Your task to perform on an android device: I want to search for a push car for my son.
Image 0: 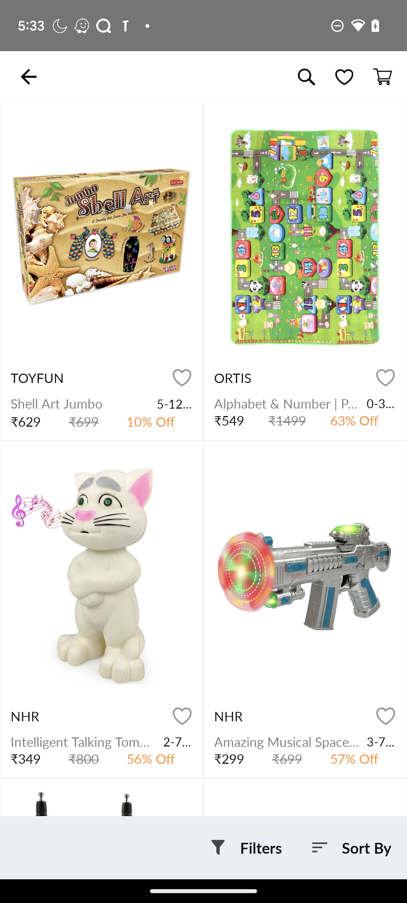
Click on the search icon.
Step 0: click (306, 77)
Image 1: 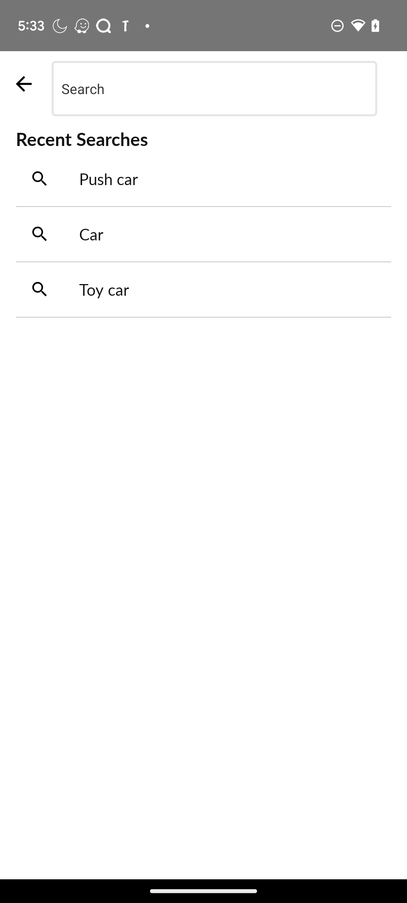
Enter "push car" in the text box.
Step 1: type "Push car"
Image 2: 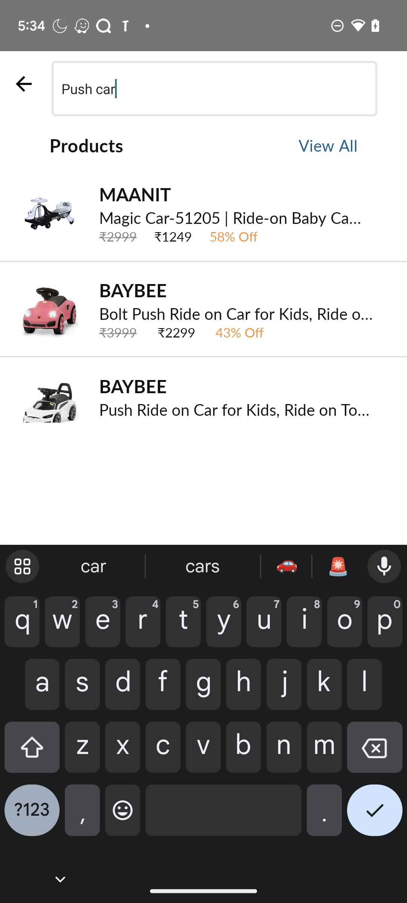
Click on the tick button.
Step 2: click (375, 816)